Your task to perform on an android device: Read the expert advice about the body & health in Week 39.
Image 0: 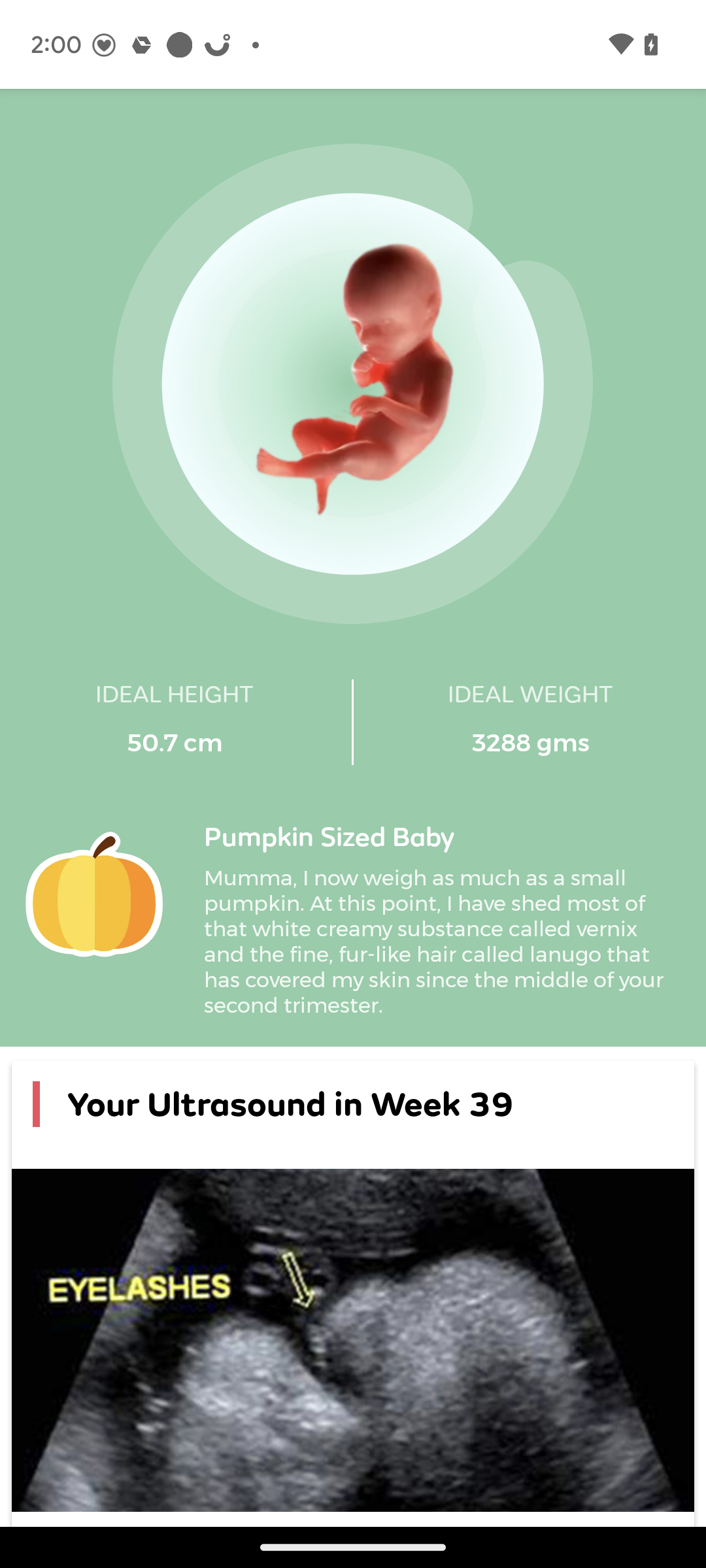
swipe up to Read the expert advice about the body& health in week 39.
Step 0: scroll down
Image 1: 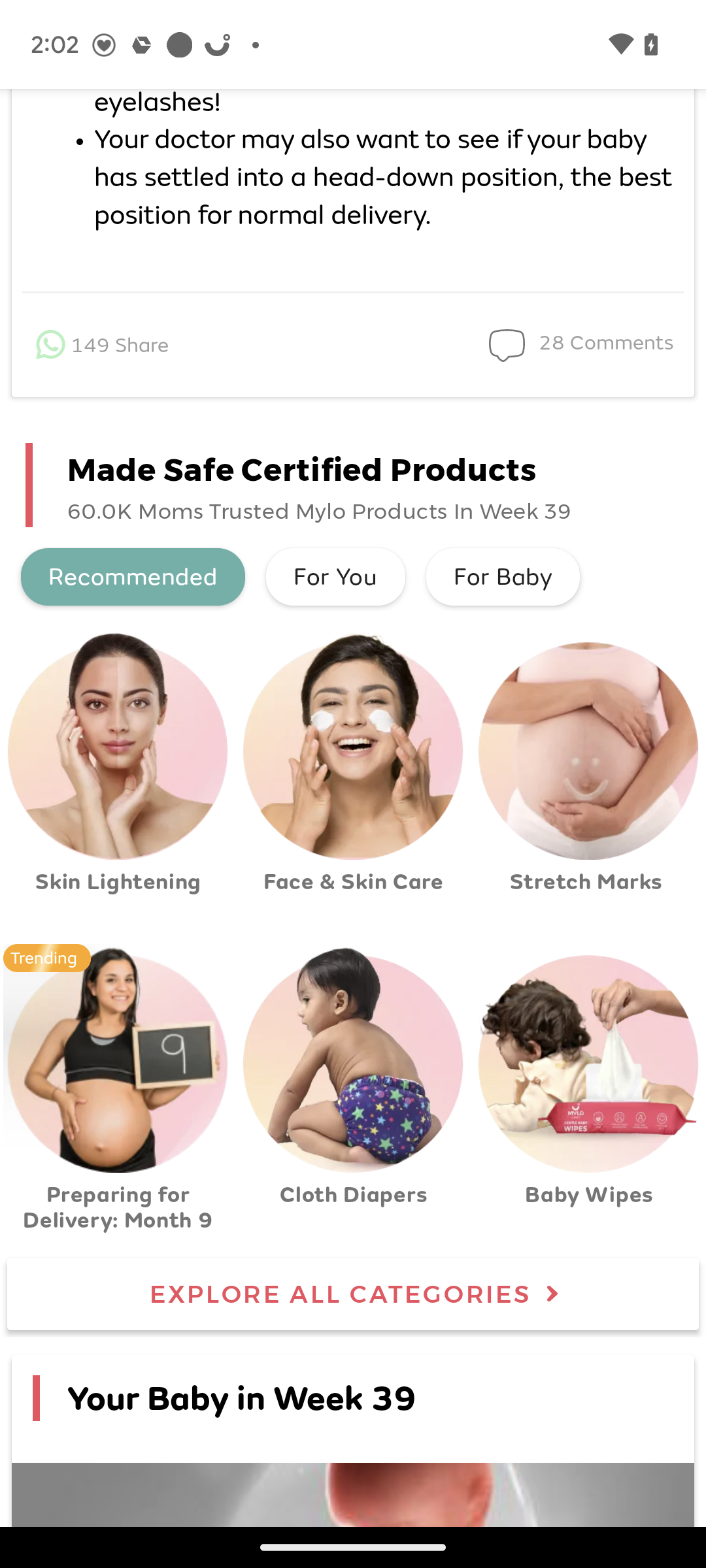
swipe up to Read the expert advice about the body& health in week 39.
Step 1: scroll down
Image 2: 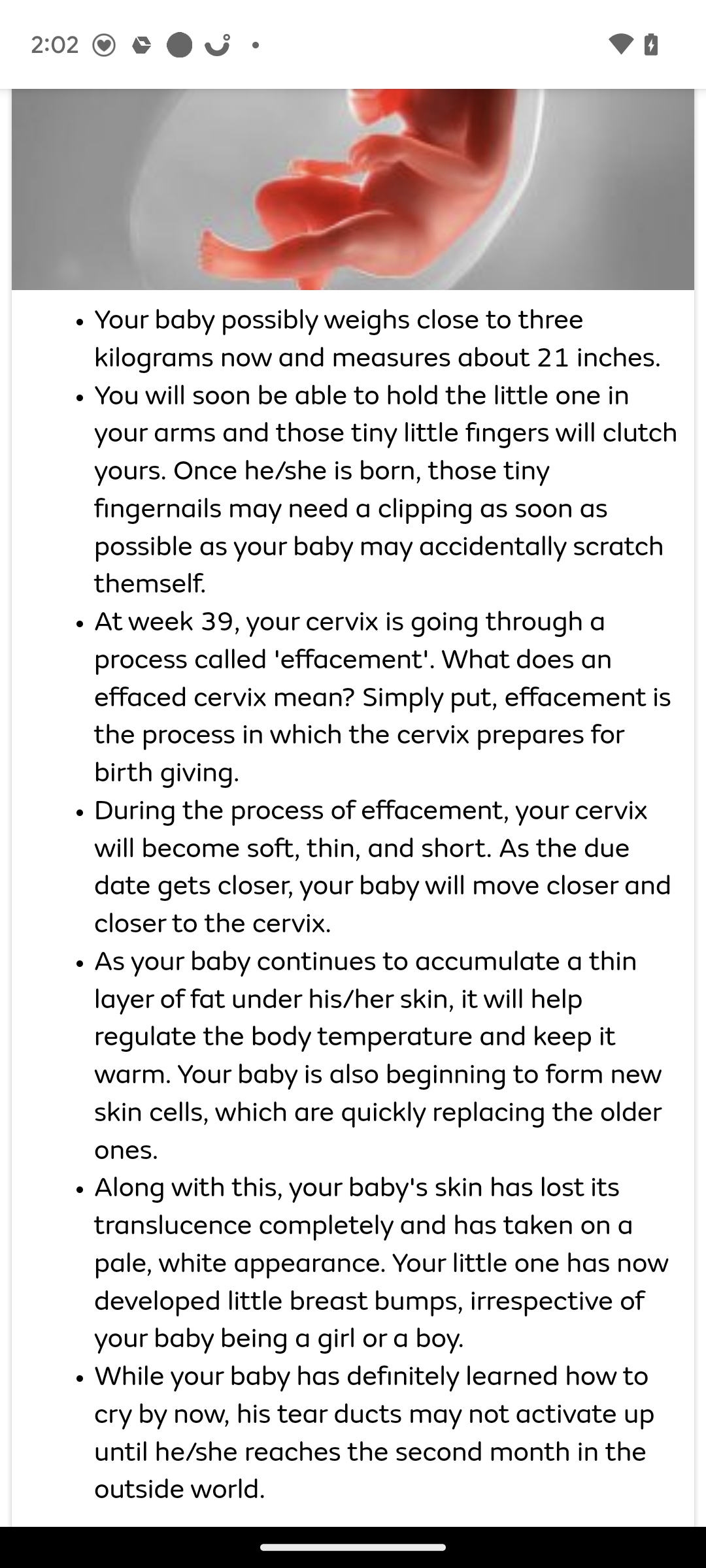
swipe up to Read the expert advice about the body& health in week 39.
Step 2: scroll down
Image 3: 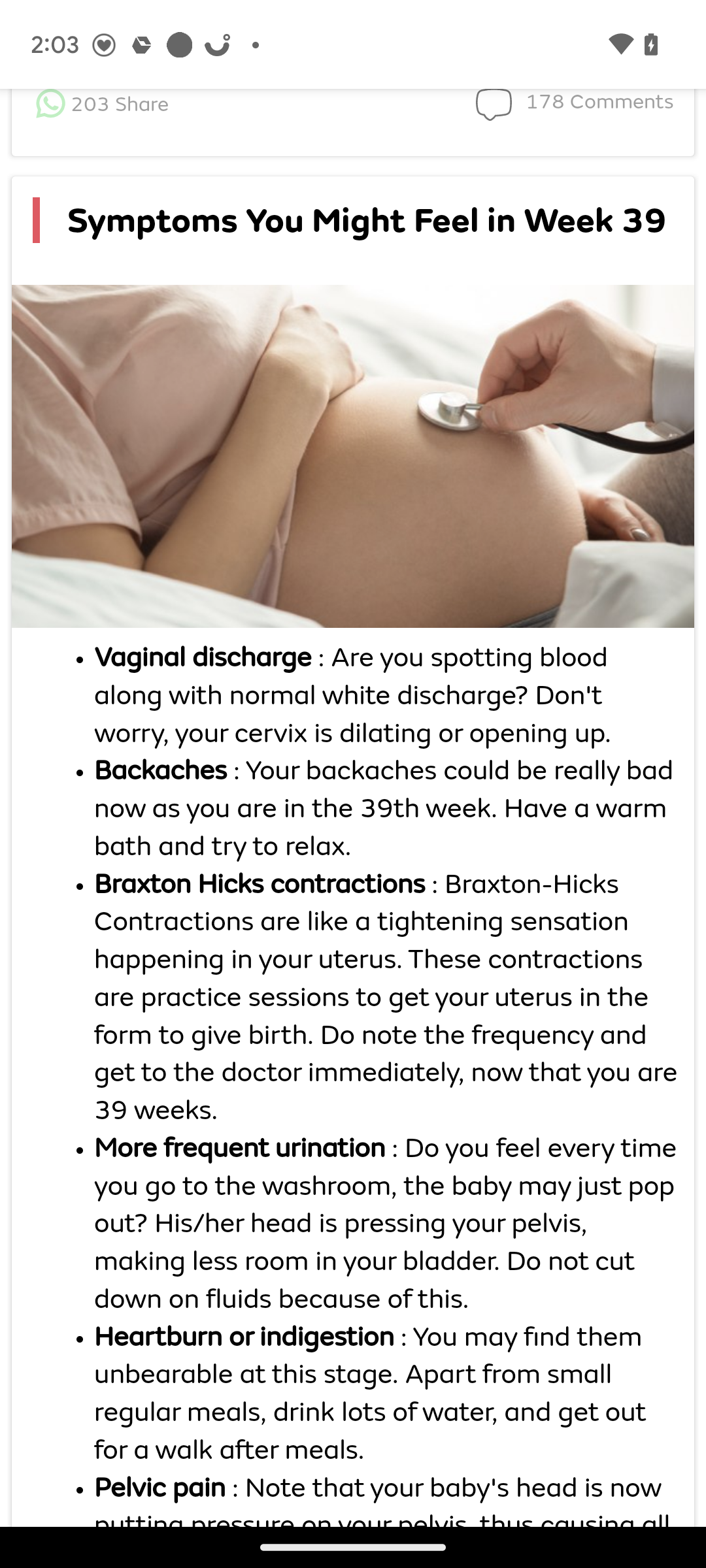
swipe up to Read the expert advice about the body& health in week 39.
Step 3: scroll down
Image 4: 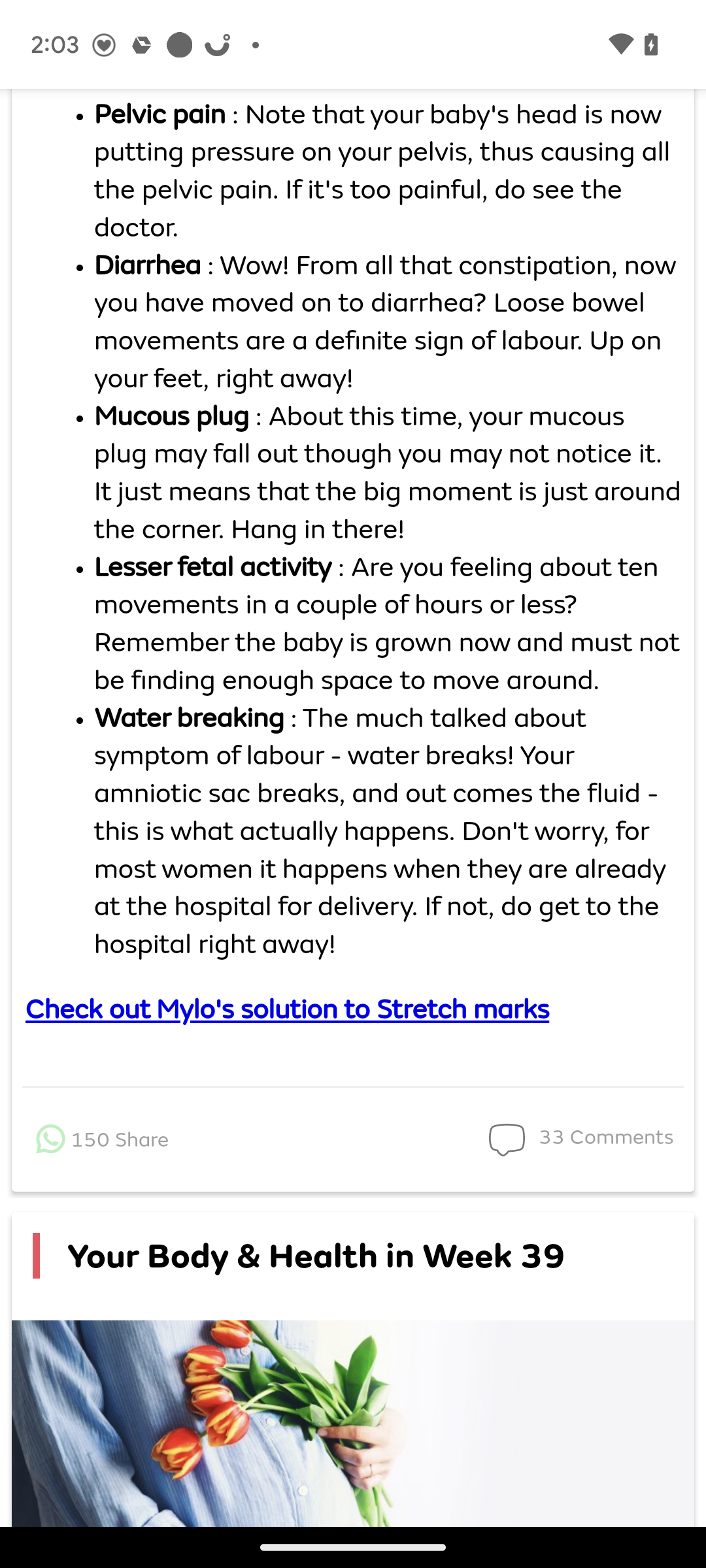
swipe up to Read the expert advice about the body& health in week 39.
Step 4: scroll down